Your task to perform on an android device: I want to get proper rest so as to wake up fully relaxed and energised in the morning for work. Listen to the sleeptime journey into relaxation in the Mindfulness app.
Image 0: 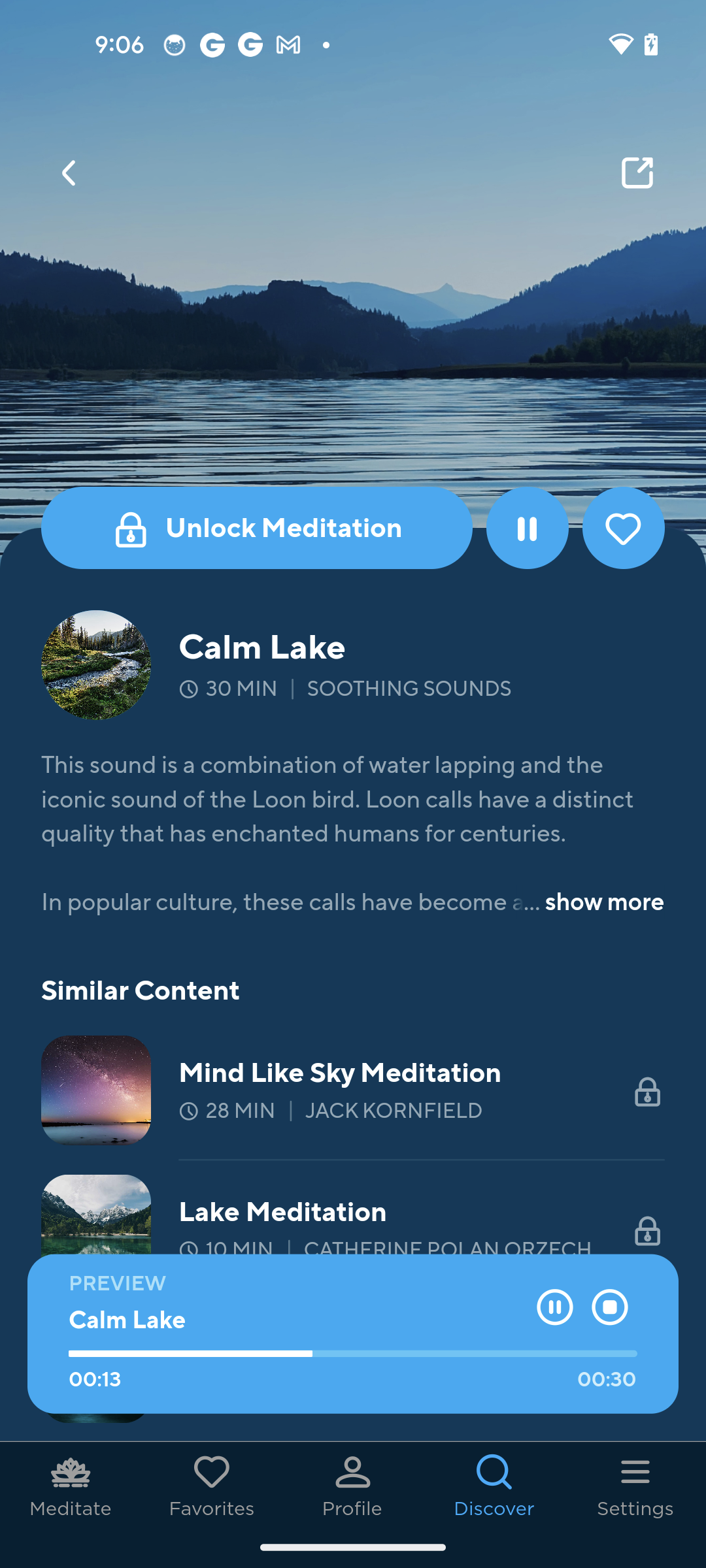
Get back to the discover page of the app
Step 0: press back button
Image 1: 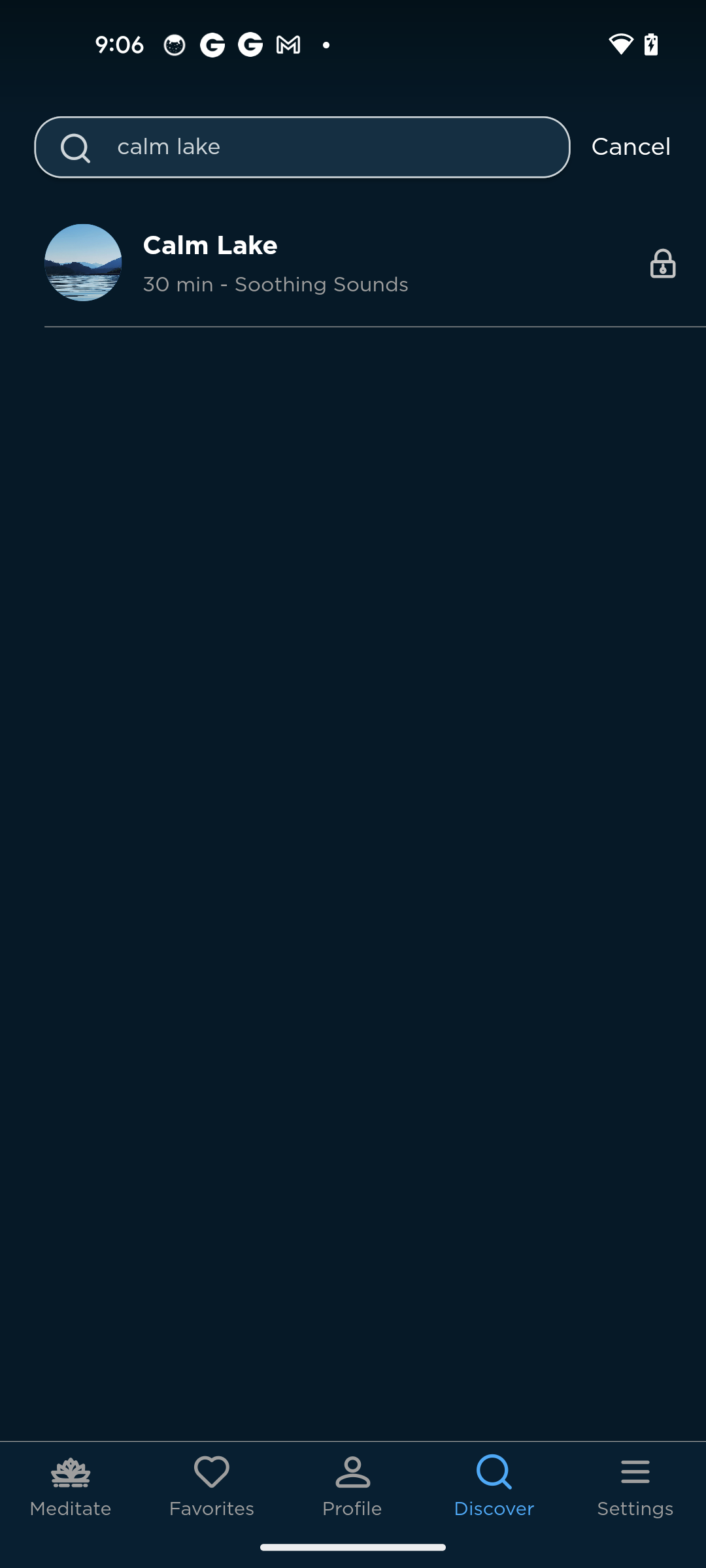
Go to the search bar at the top of the screen
Step 1: click (303, 147)
Image 2: 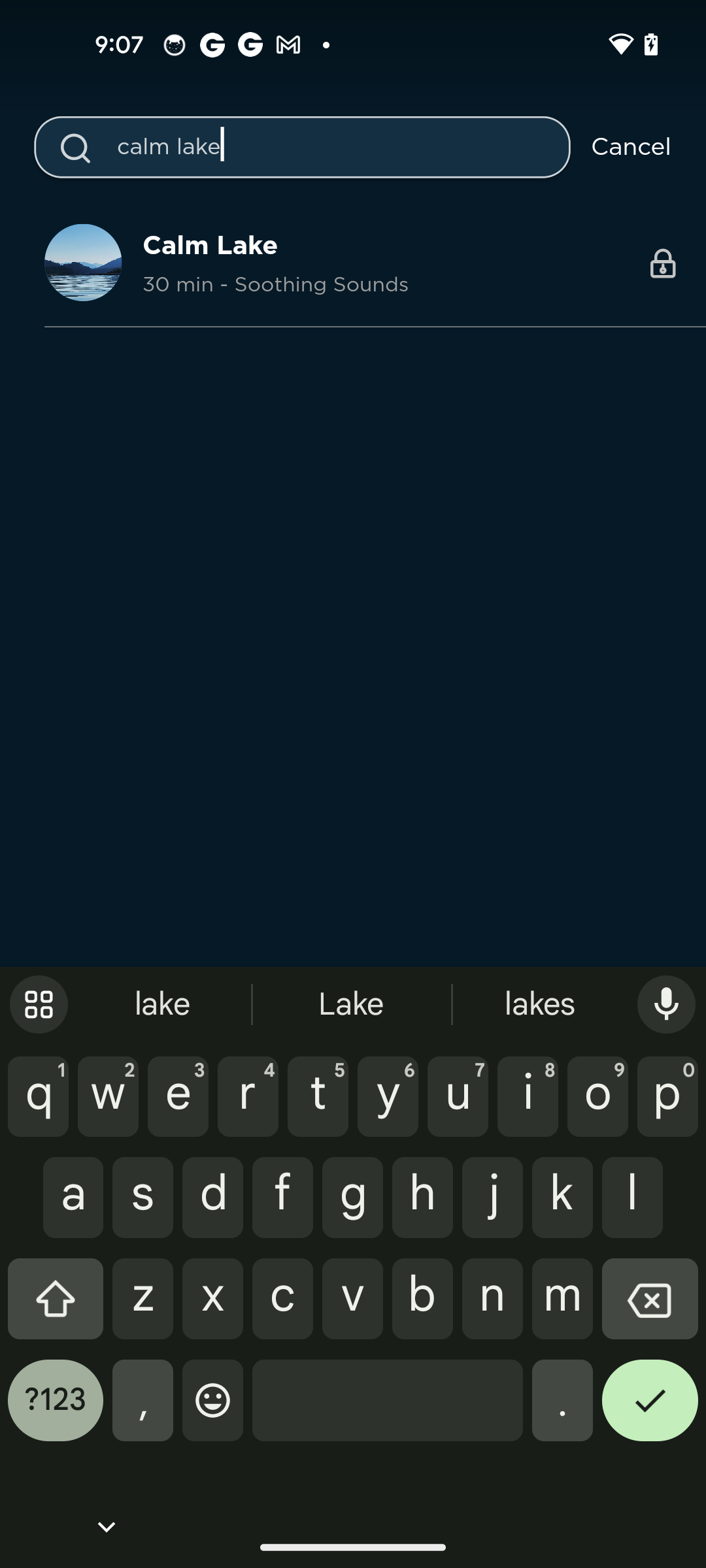
Type sleeptime journey into relaxation in the search bar
Step 2: type "sleeptime journey into relaxation "
Image 3: 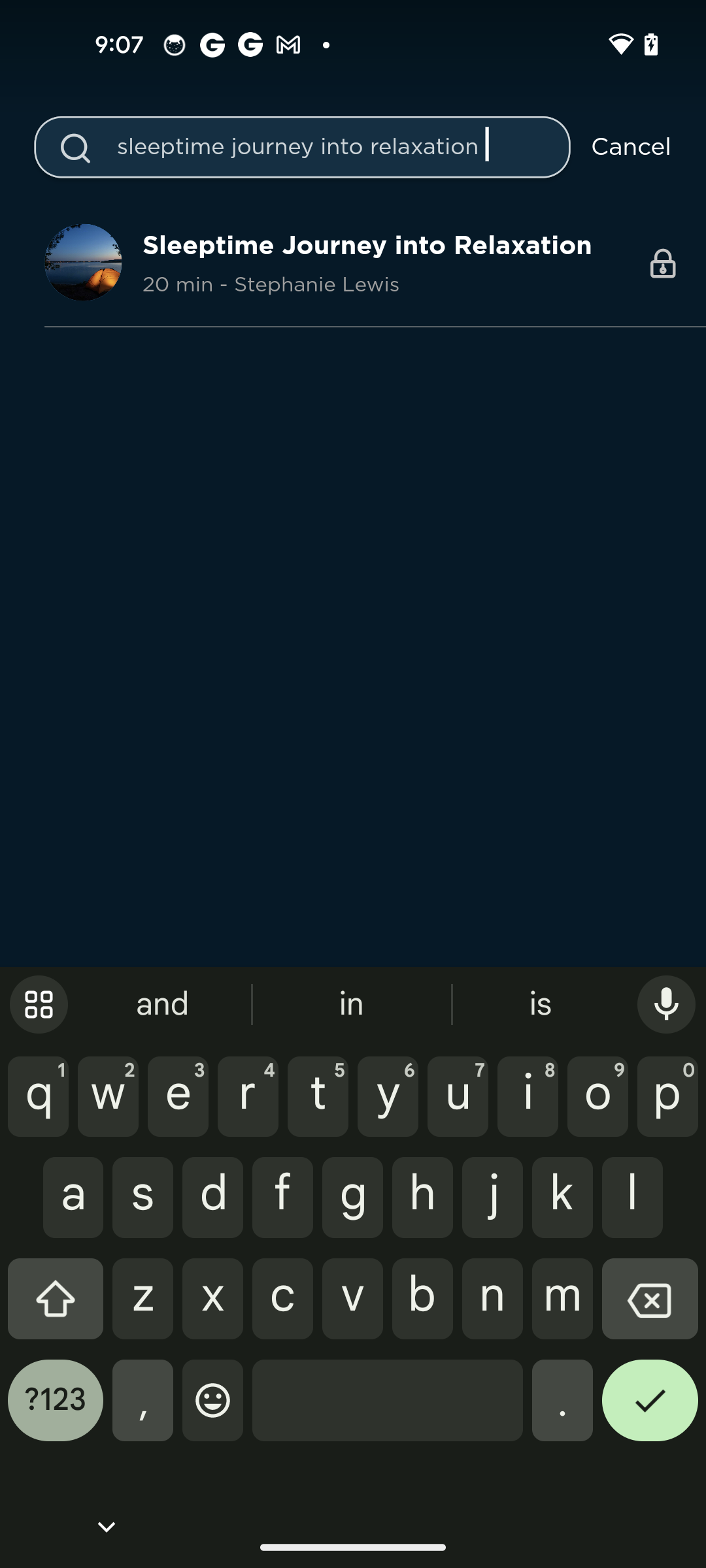
Click on the first searched result
Step 3: click (353, 263)